Your task to perform on an android device: In the Breethe app, I would like to listen to Meditation for Deep sleep so i can have a peaceful night's rest.
Image 1: 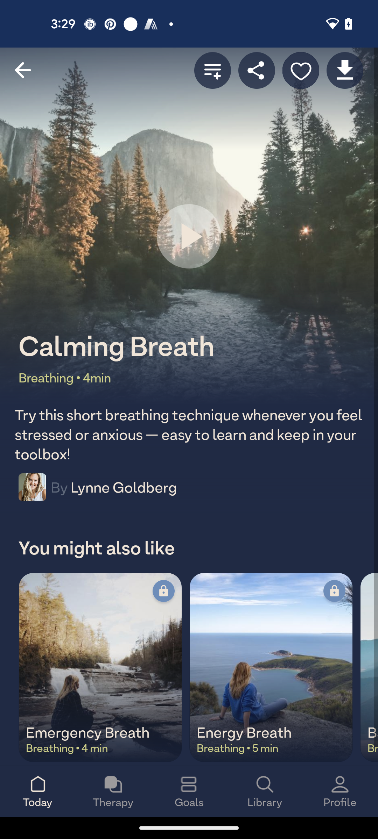
Go back to the previous page
Step 1: press back button
Image 2: 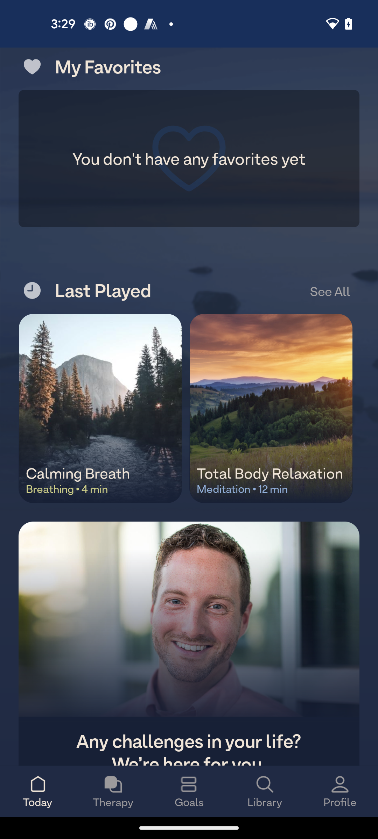
Swipe up to view the Meditation for sleep
Step 2: scroll down
Image 3: 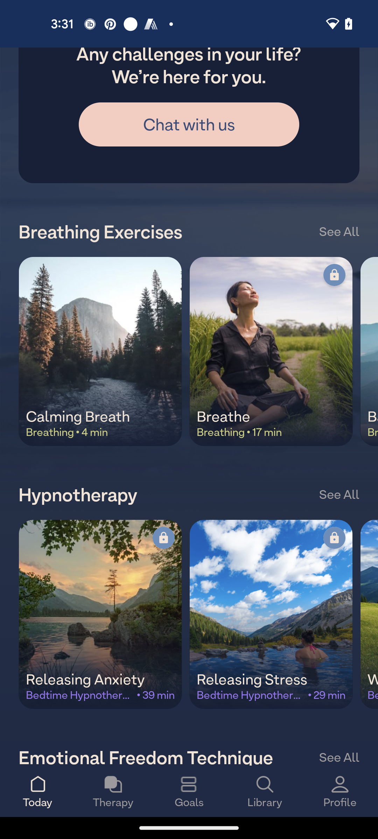
Swipe up to view the Meditation for sleep
Step 3: scroll down
Image 4: 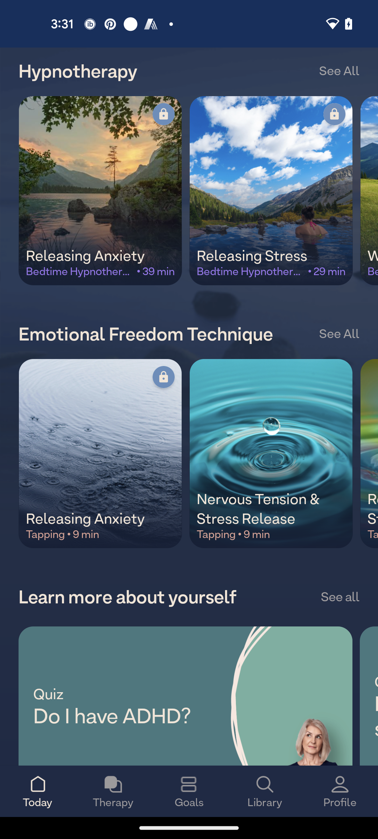
Swipe up to view the Meditation for sleep
Step 4: scroll down
Image 6: 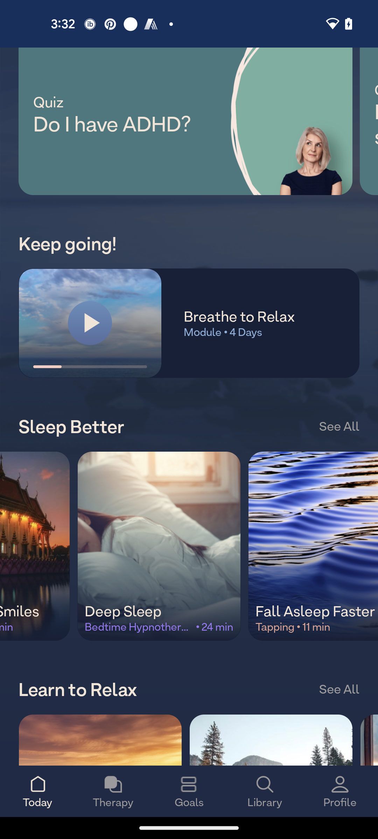
Click on the deep sleep option
Step 6: click (138, 578)
Image 7: 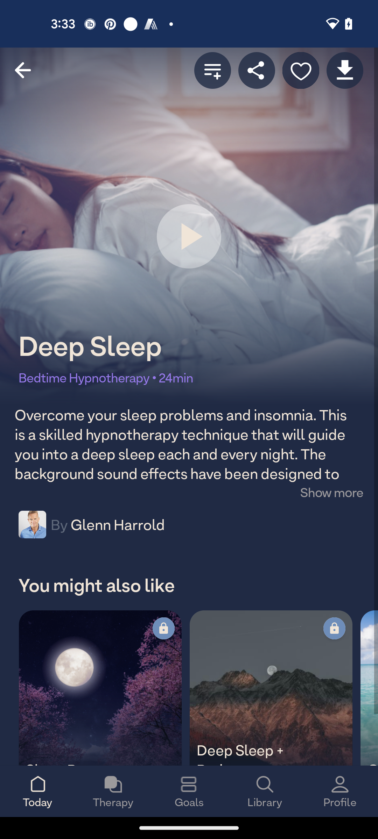
Click on the Play button
Step 7: click (190, 236)
Image 8: 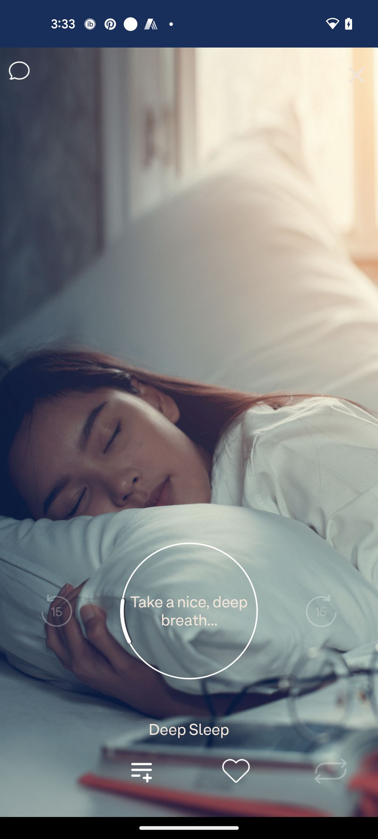
Click on the Play button
Step 8: wait